Your task to perform on an android device: Change the Date of Reminder from september,26 to september,27.
Image 0: 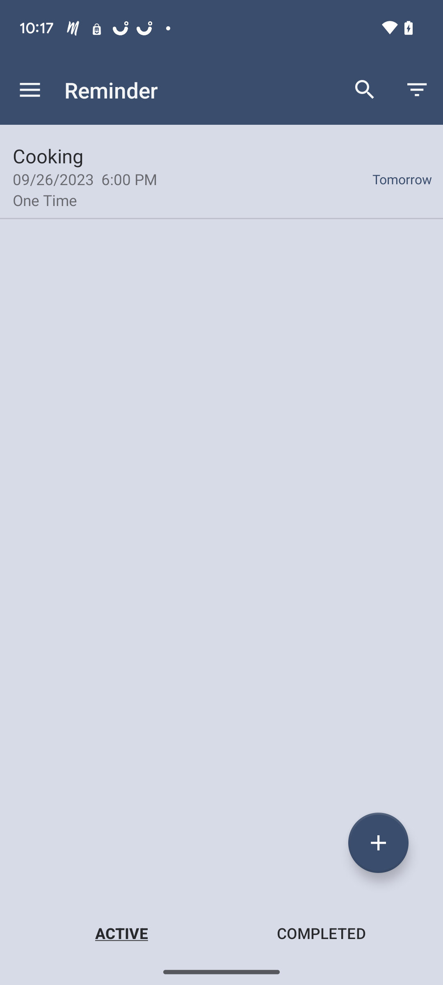
click on the Cooking Reminder at the top.
Step 0: click (221, 176)
Image 1: 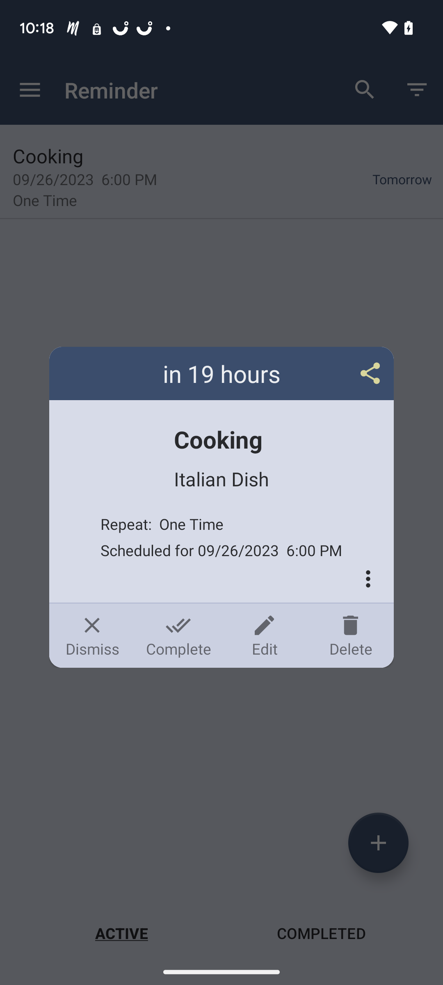
Click on Edit on the left side of the Delete icon in the bottom right corner of the box displayed.
Step 1: click (264, 635)
Image 2: 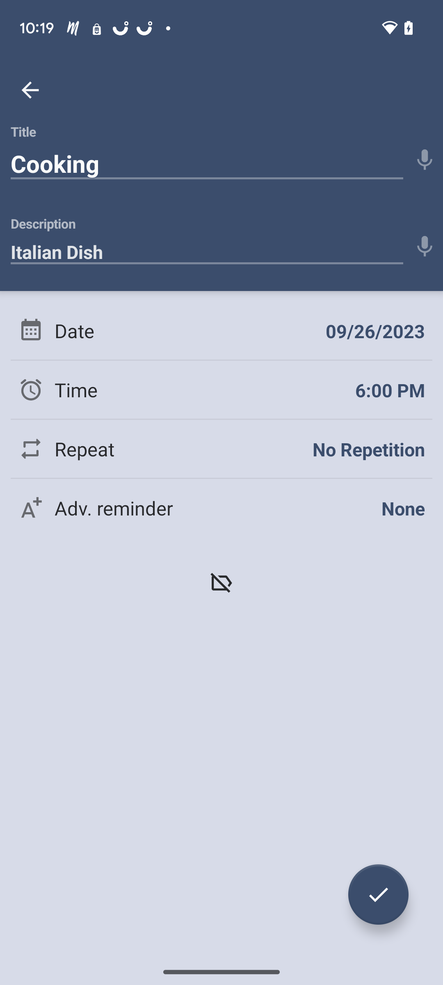
Click on the right side of the Date tab.
Step 2: click (375, 331)
Image 3: 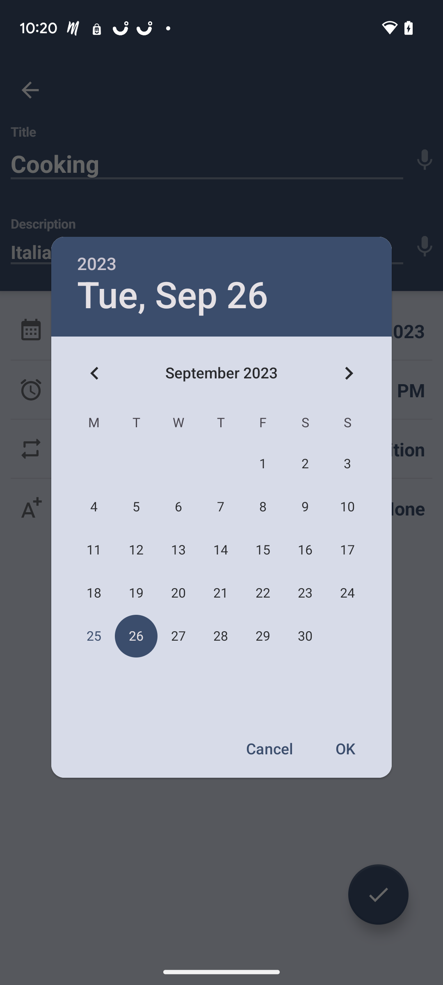
set the date to the 27.
Step 3: click (178, 636)
Image 4: 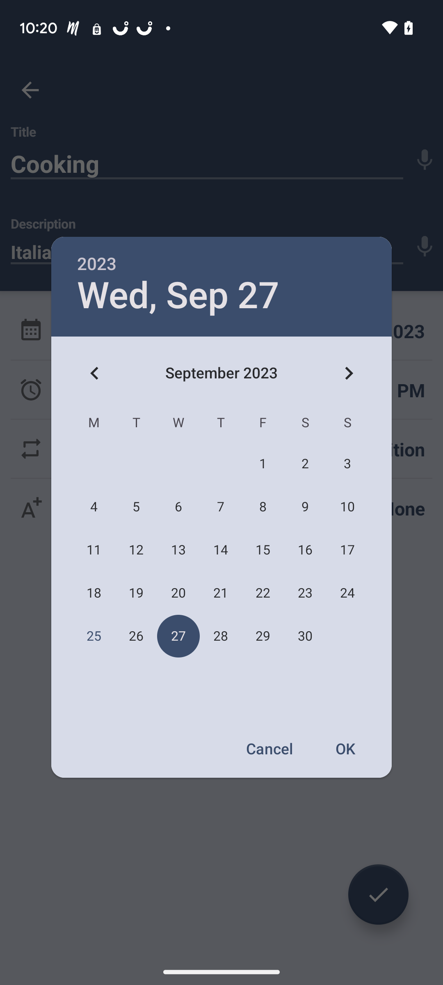
click on the OK at the bottom right corner of the calendar.
Step 4: click (346, 748)
Image 5: 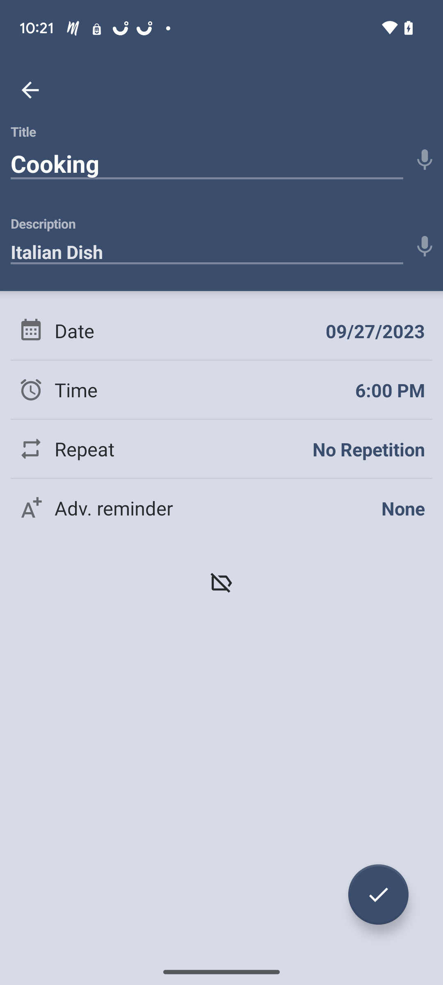
Click on the right-click icon at the bottom right corner.
Step 5: click (378, 894)